Your task to perform on an android device: It's time to change, as I am fed up with the old styles. Look for womens  Loafers in the zara app.
Image 0: 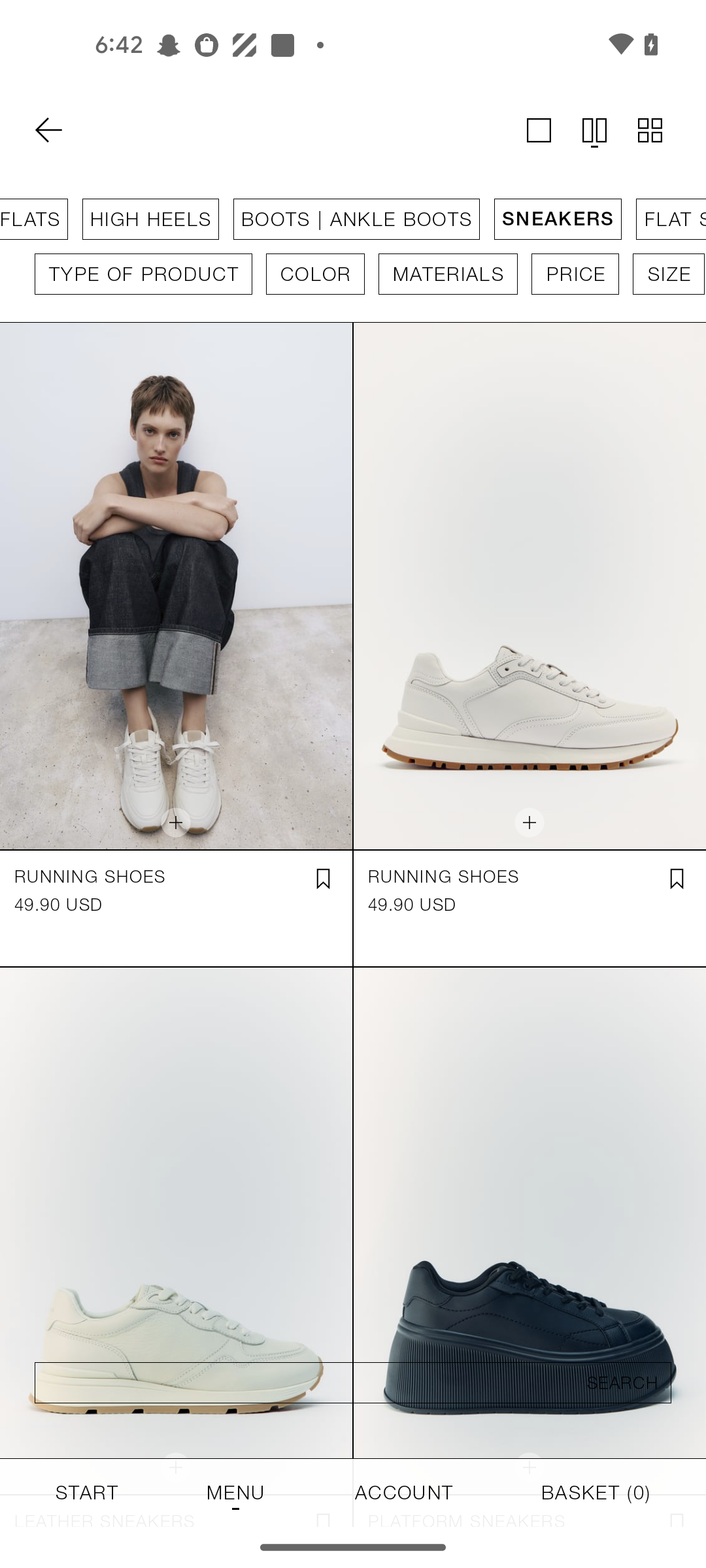
Go back to previous page 
Step 0: press back button
Image 1: 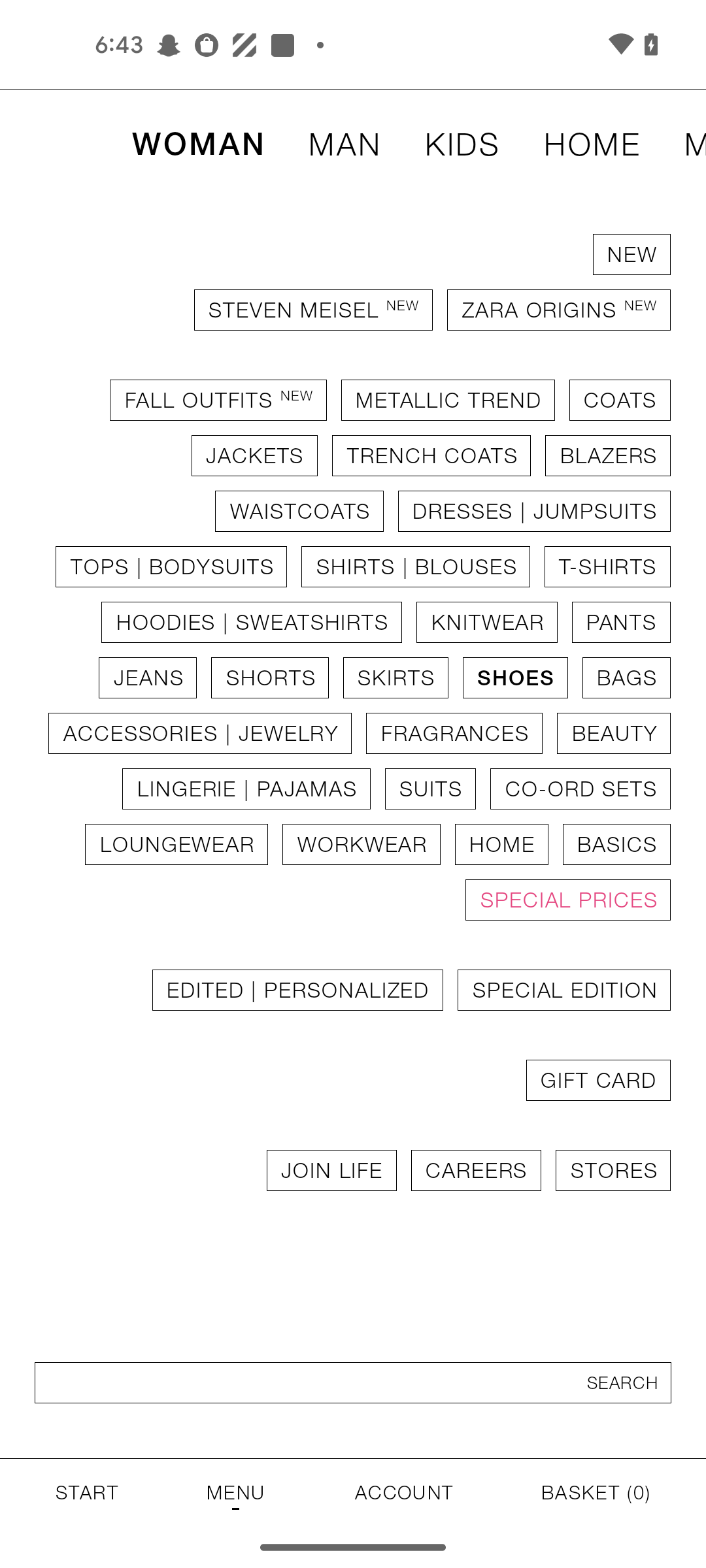
Click on the search icon 
Step 1: click (353, 1382)